Your task to perform on an android device: On the Amazon app, show me the New Balance hiking shoes in blue with shoe size 9.
Image 0: 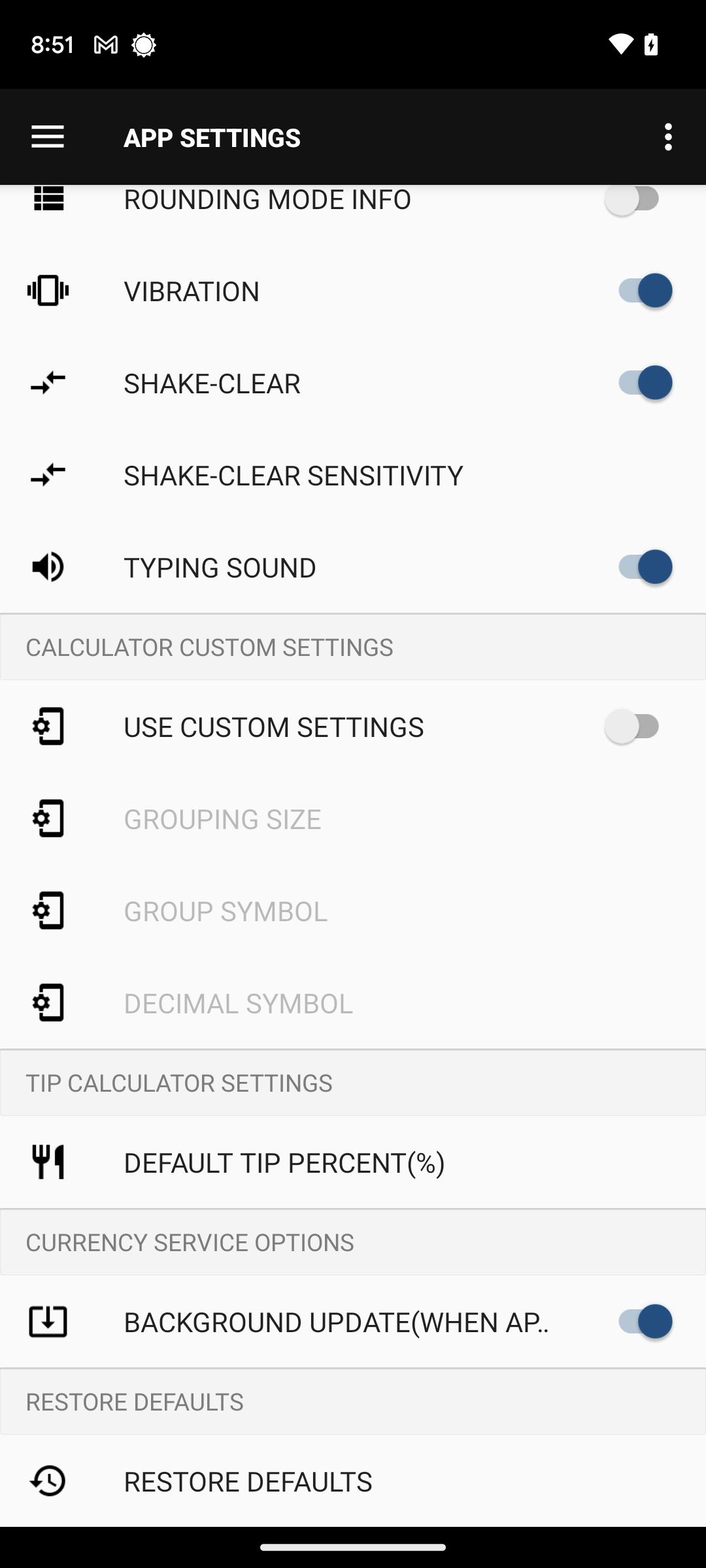
Open the Amazon app.
Step 0: open app "Amazon"
Image 1: 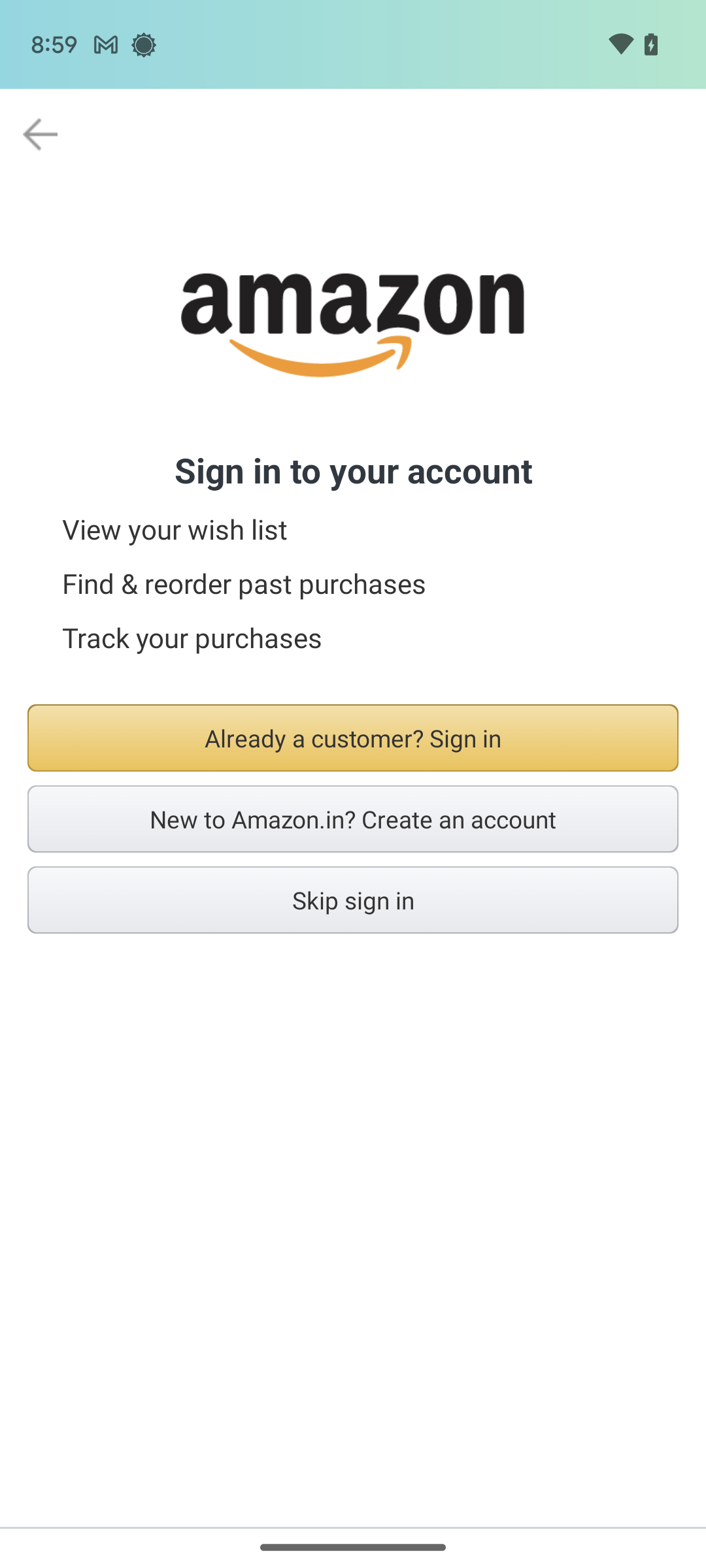
Open the Amazon app.
Step 1: wait
Image 2: 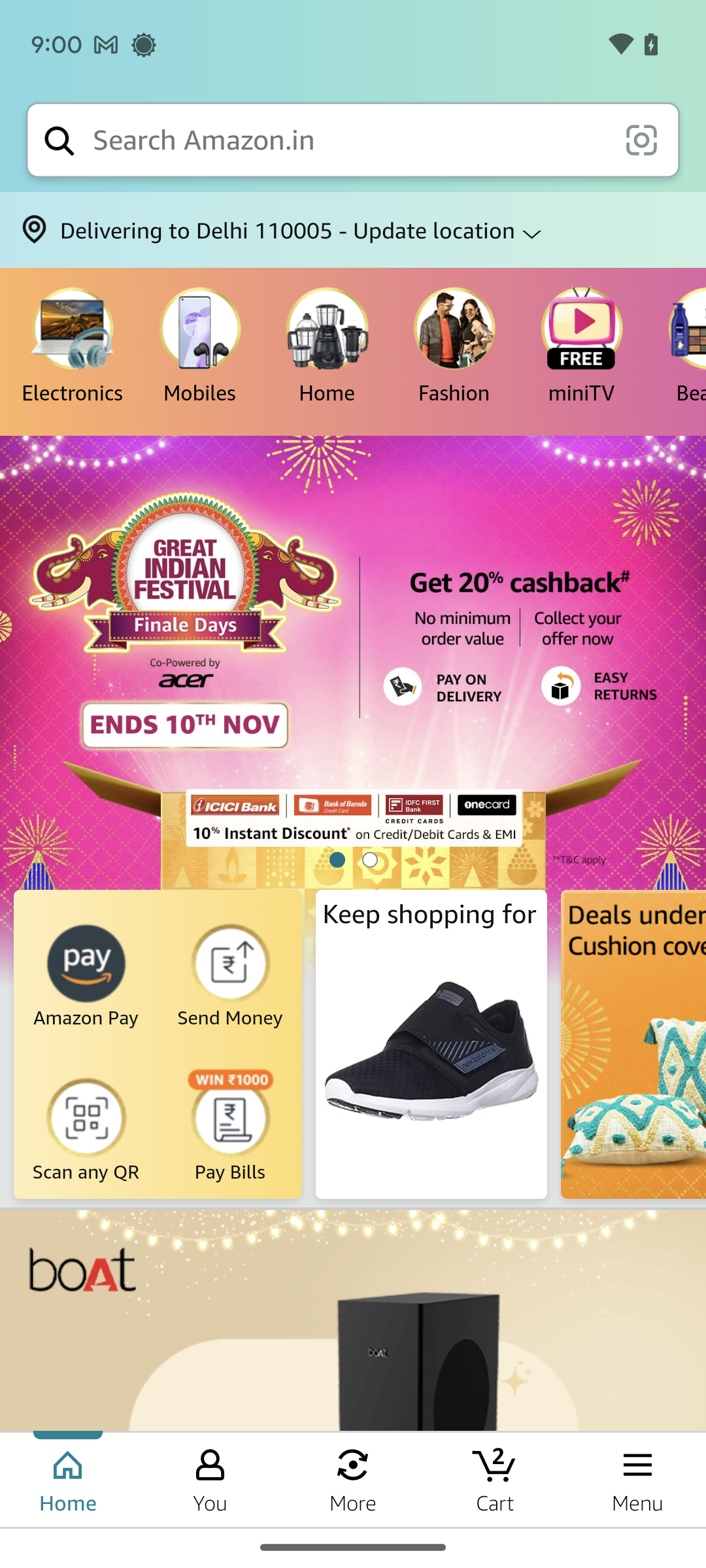
Click on the search bar at the top of the screen.
Step 2: click (348, 140)
Image 3: 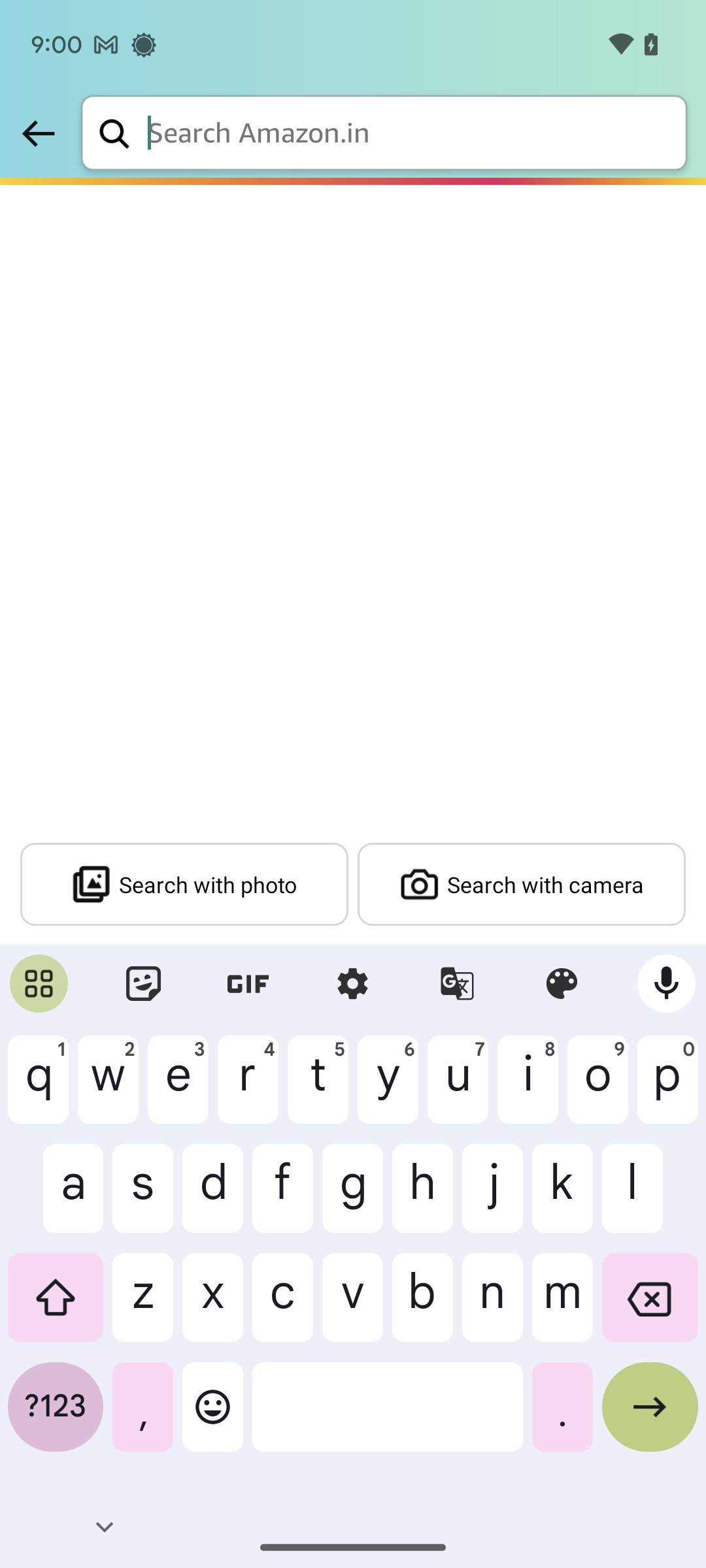
Type in New Balance hiking shoes blue.
Step 3: type "New Balance hiking shoes blue"
Image 4: 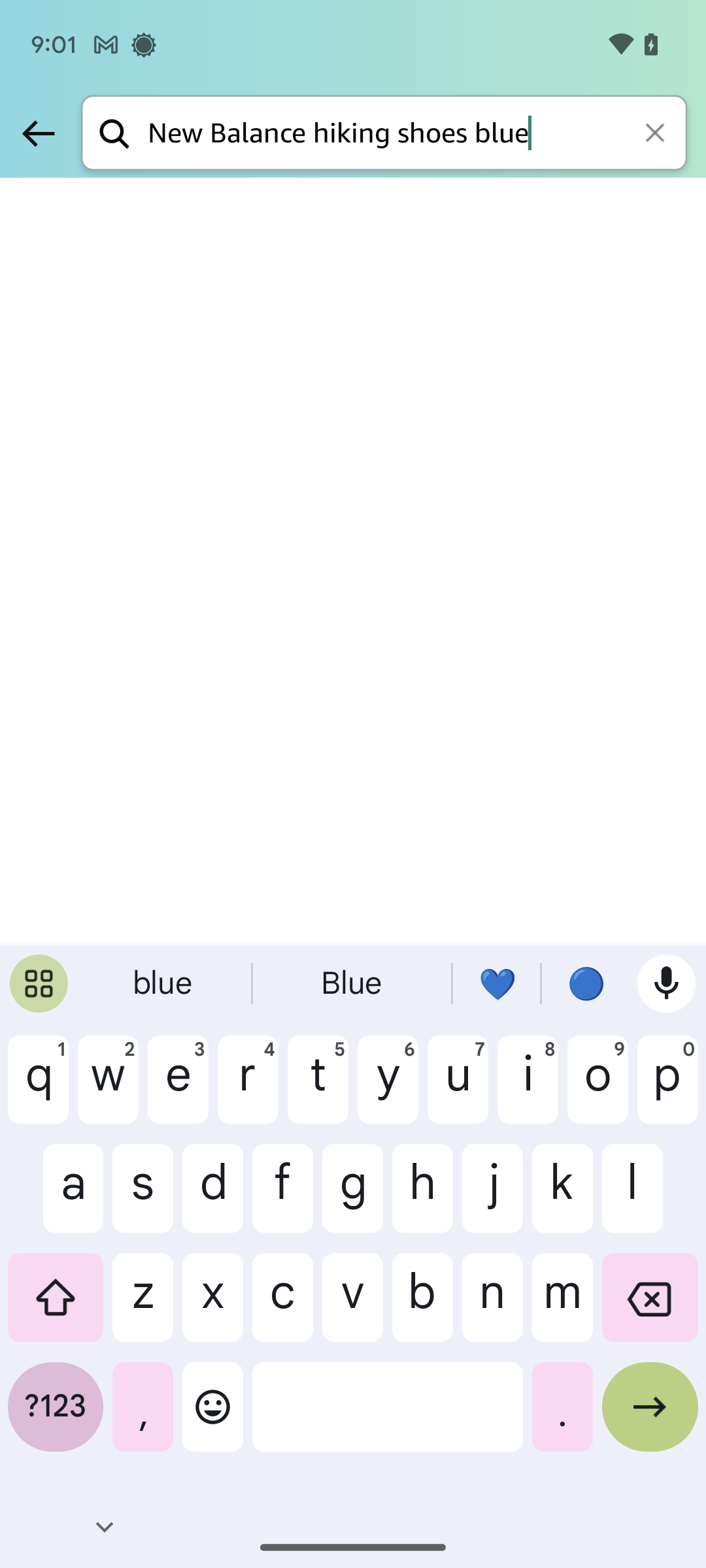
Click on the arrow button at the bottom-right corner of the keyboard.
Step 4: click (650, 1417)
Image 5: 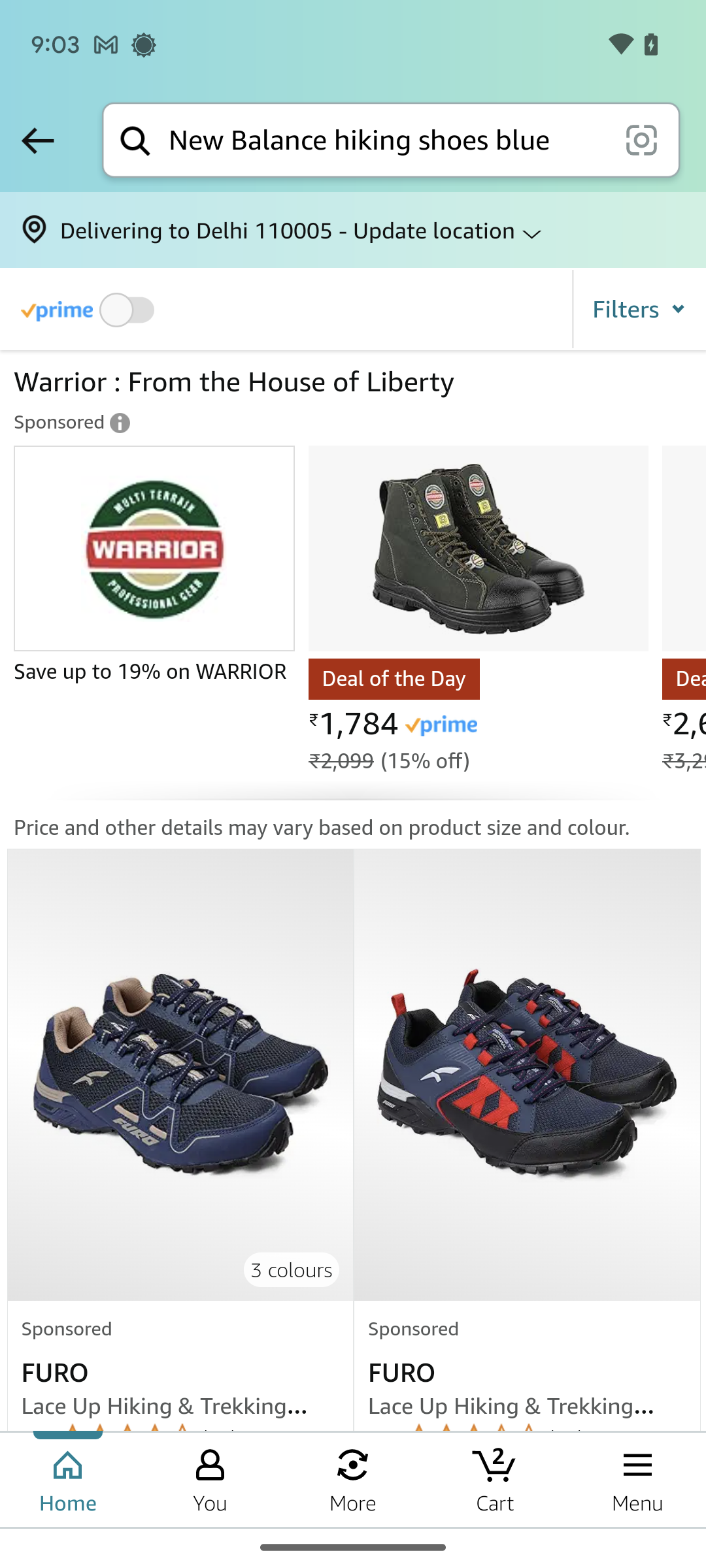
Scroll up on the screen.
Step 5: scroll down